Your task to perform on an android device: Export all the reminders in the google drive app
Image 4: 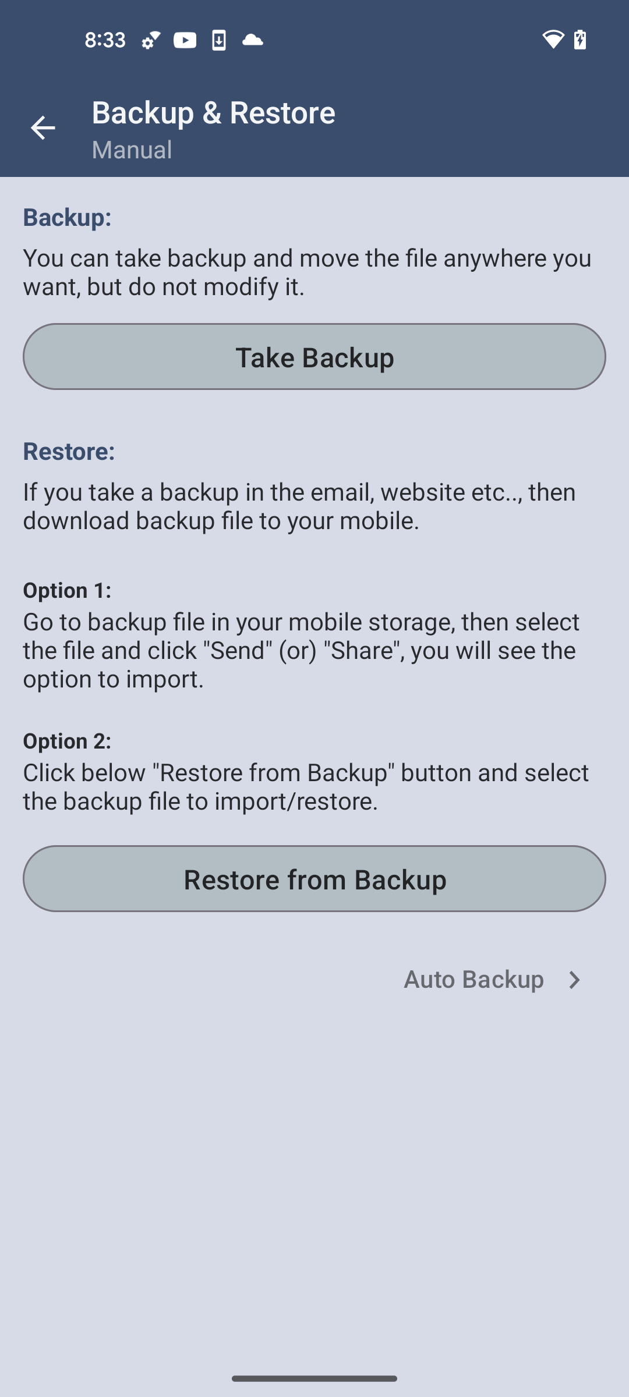
Click on the Take Backup option
Step 4: click (314, 356)
Image 5: 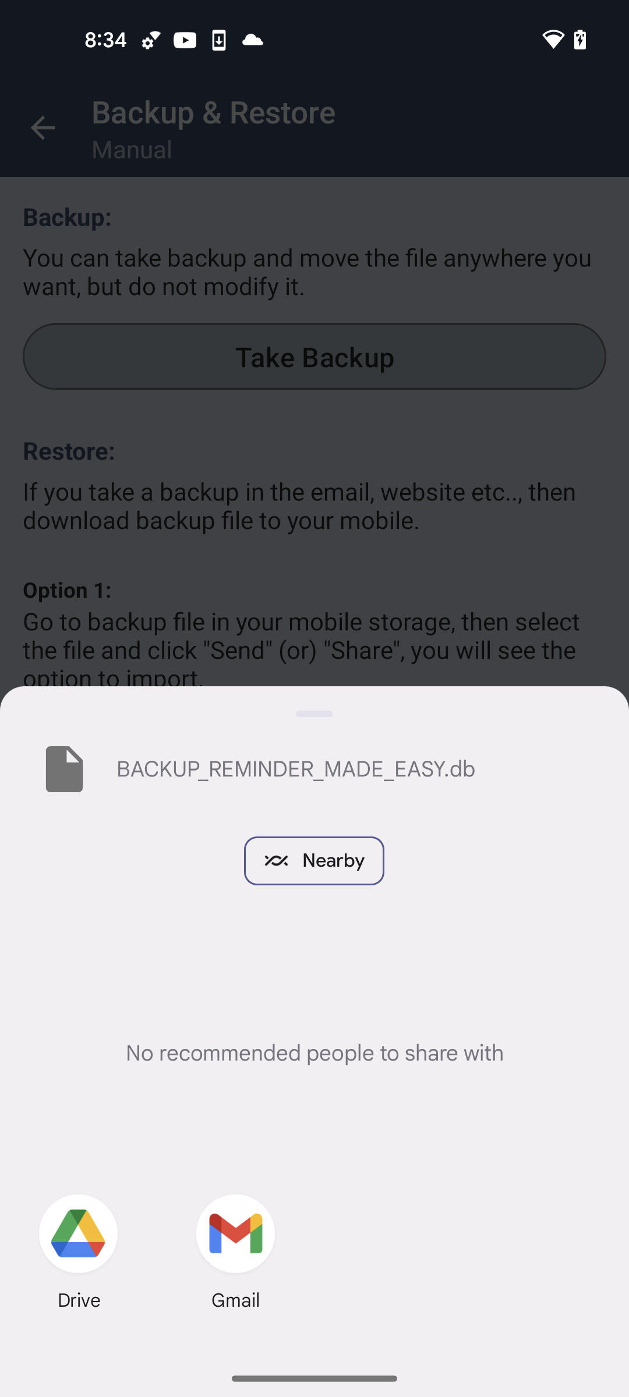
Click on the Google Drive app
Step 5: click (80, 1245)